Your task to perform on an android device: In the Settings app, under the Network and Internet option, click on the toggle button of Wi-Fi to turn it off.
Image 0: 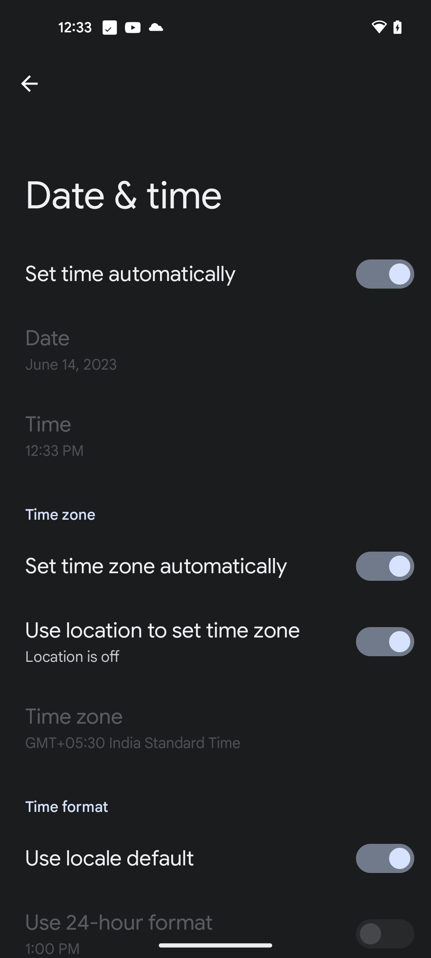
Go back to the homepage of settings
Step 0: press back button
Image 1: 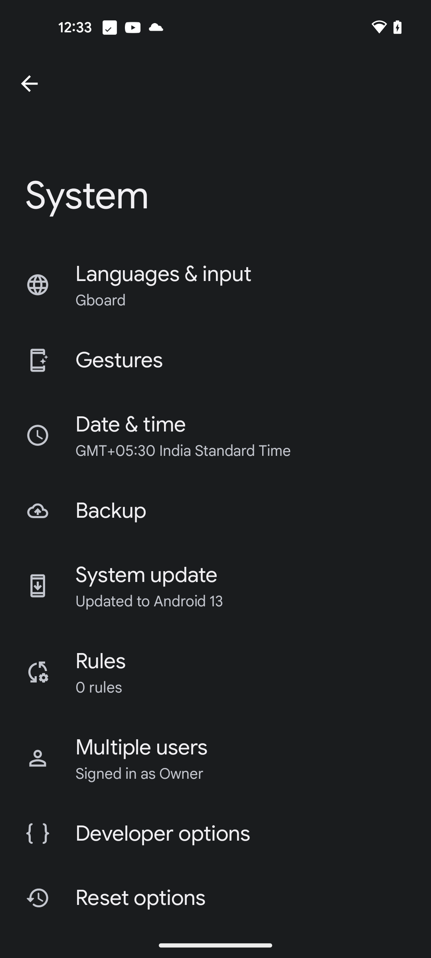
Go back to the homepage of settings
Step 1: press back button
Image 2: 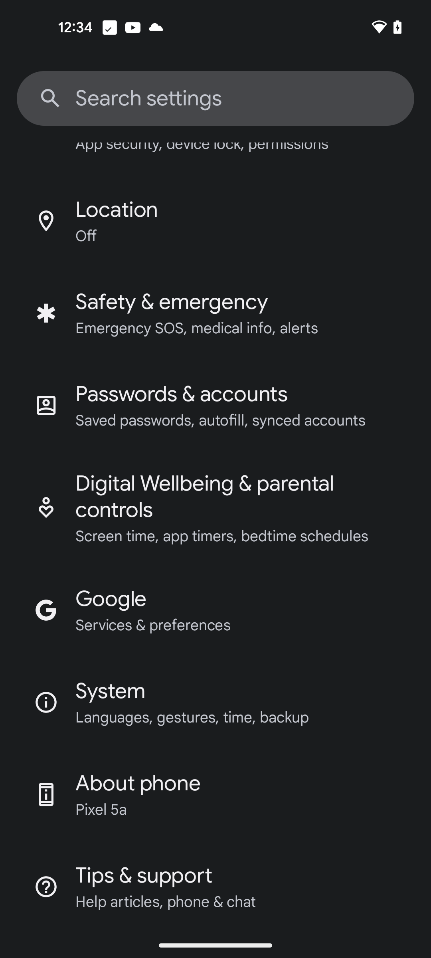
Scroll up to view Network & internet option
Step 2: scroll up
Image 3: 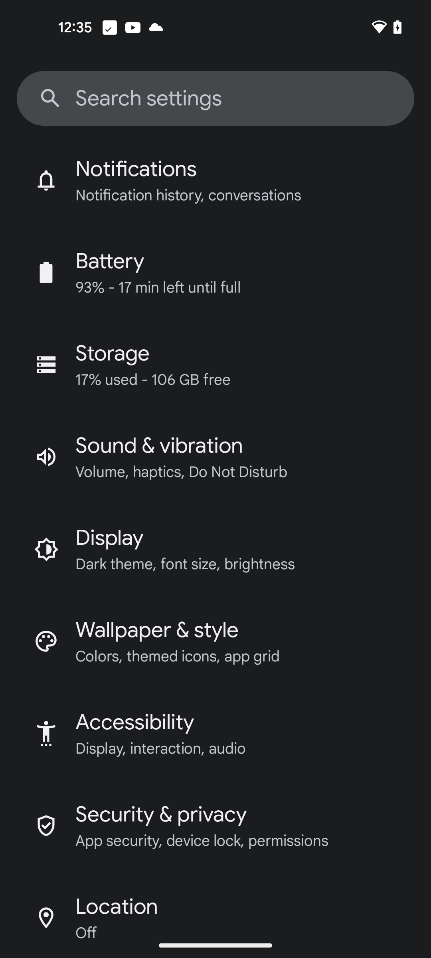
Scroll up to view Network & internet option
Step 3: scroll up
Image 4: 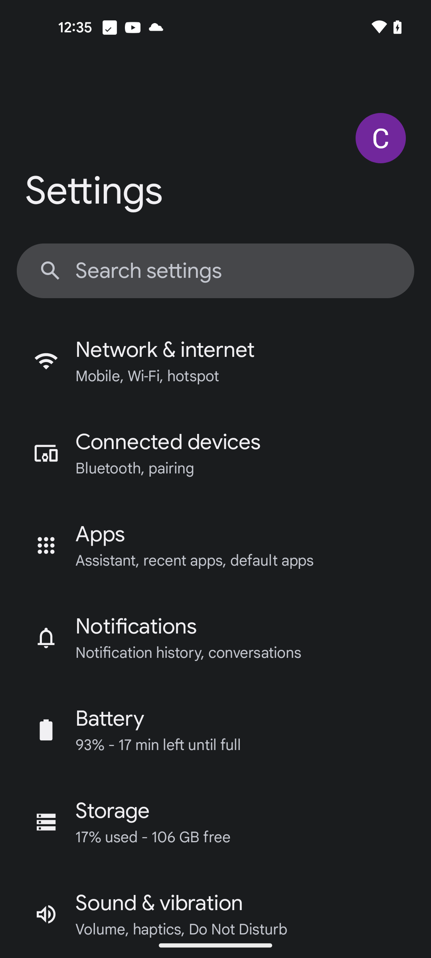
Click on Network & internet option
Step 4: click (165, 350)
Image 5: 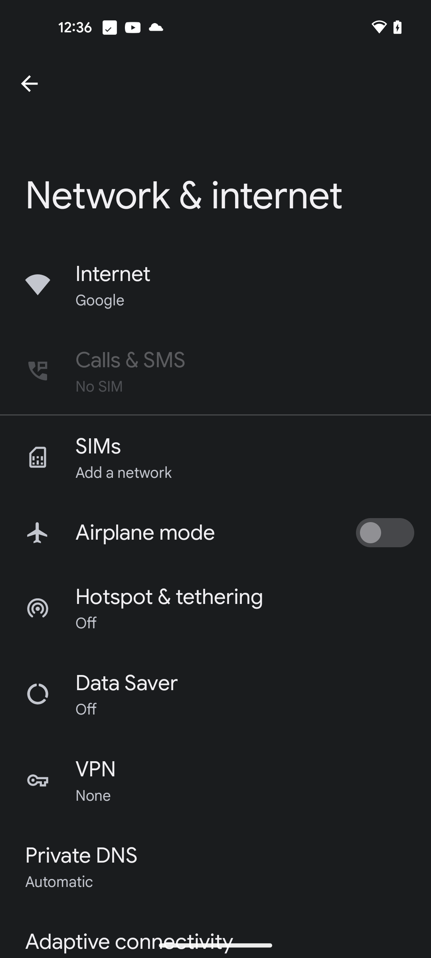
Click on the Internet option
Step 5: click (245, 285)
Image 6: 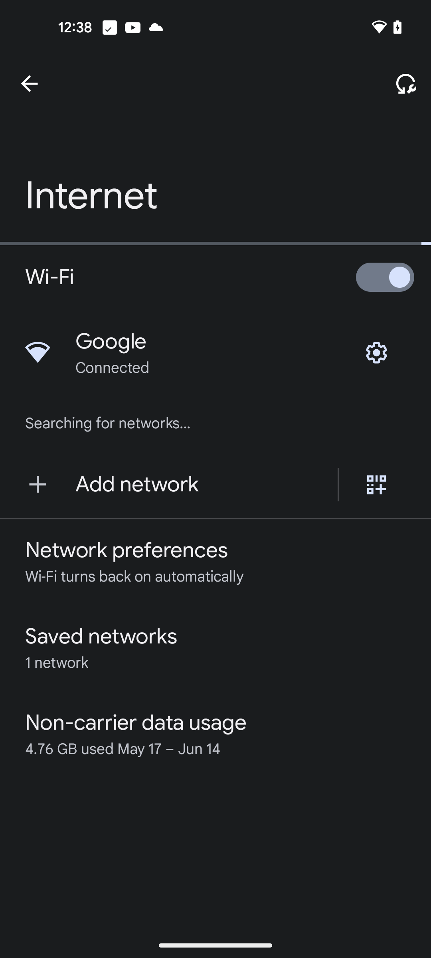
Click on the toggle button of Wi-Fi to turn it off
Step 6: click (385, 277)